Your task to perform on an android device: I want to use my watch to monitor my fitness, but am not sure how to achieve so. Use the Fit app to find assistance.
Image 0: 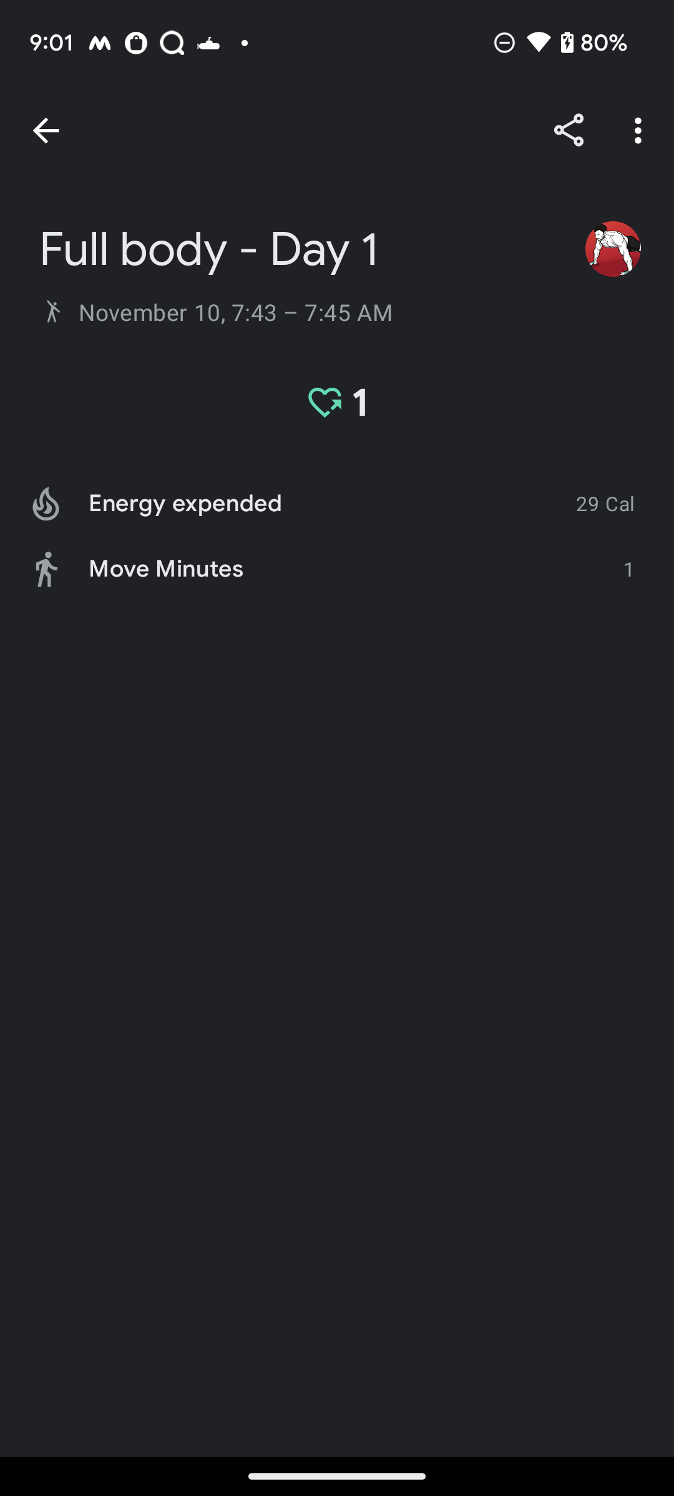
go back to the previous page
Step 0: press back button
Image 1: 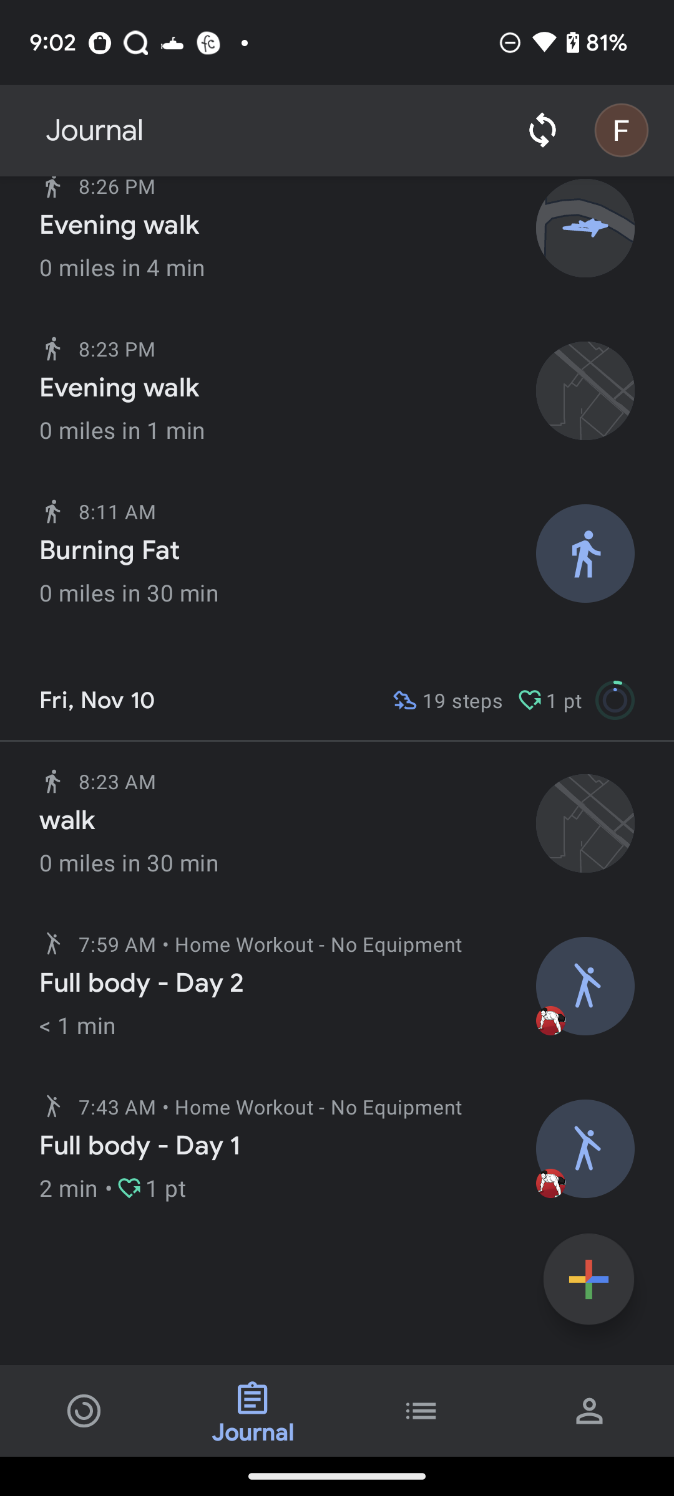
Click on the profile at the top right corner of the screen
Step 1: click (628, 130)
Image 2: 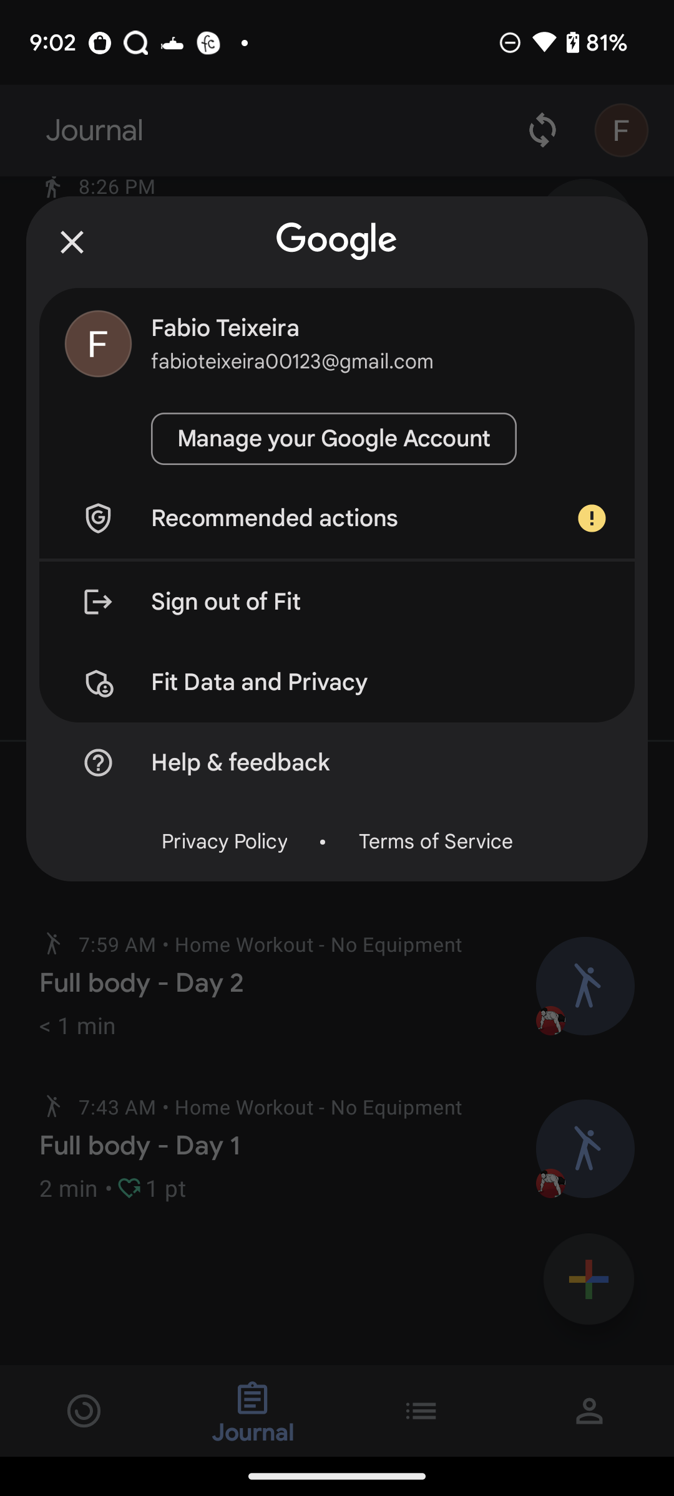
Click on Help & feedback
Step 2: click (379, 762)
Image 3: 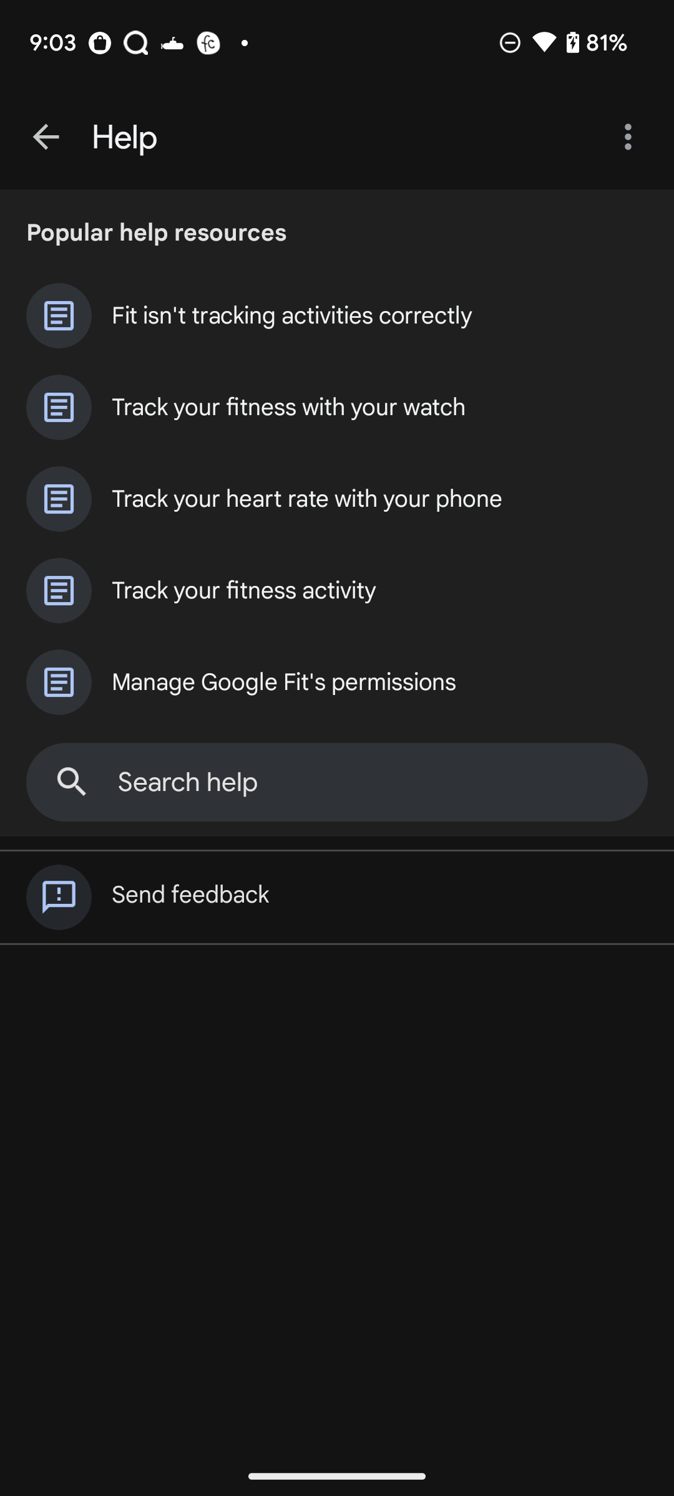
Click on track your fitness with your watch
Step 3: click (288, 407)
Image 4: 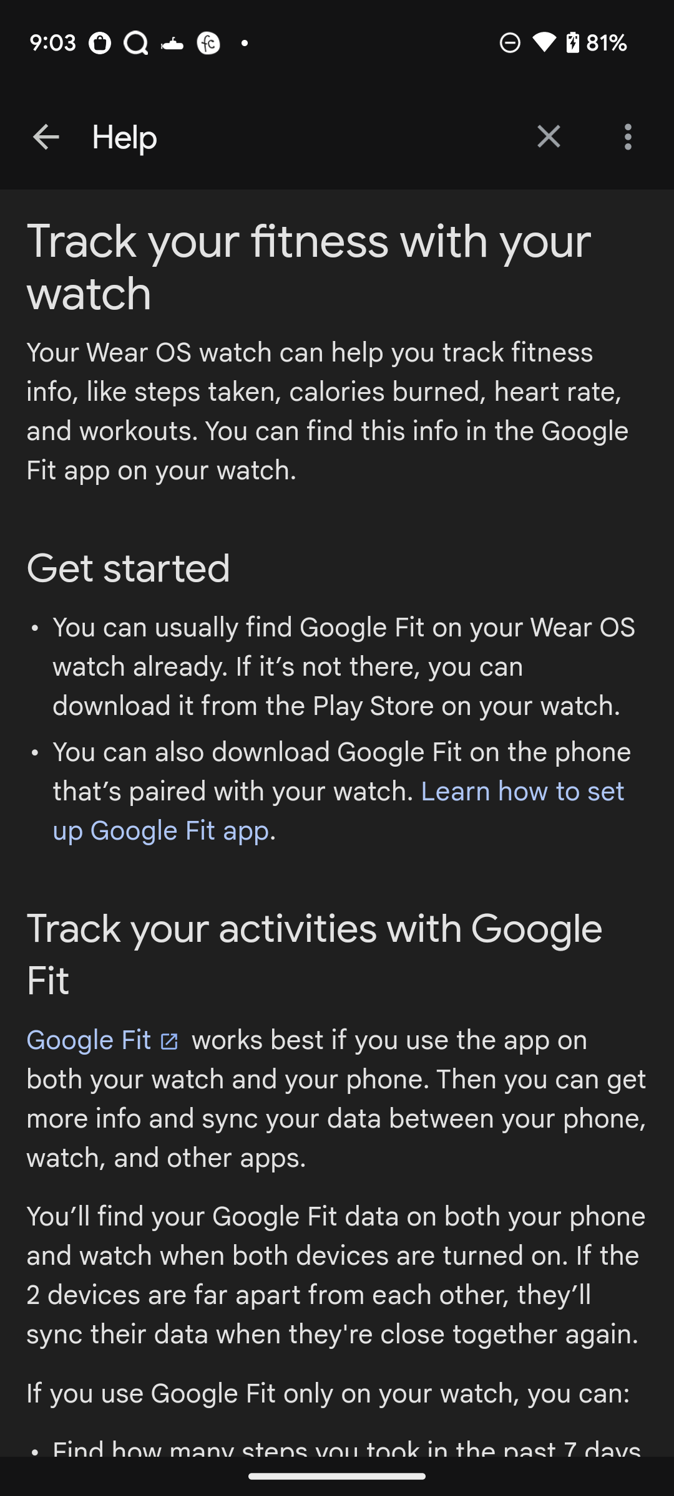
swipe up to read
Step 4: scroll down